Your task to perform on an android device: Check other customers opinions about the dual arm swivel lcd led full motion tv wall mount 37 42 47 50 55 60 65 70 75 80 by reading their reviews.
Image 0: 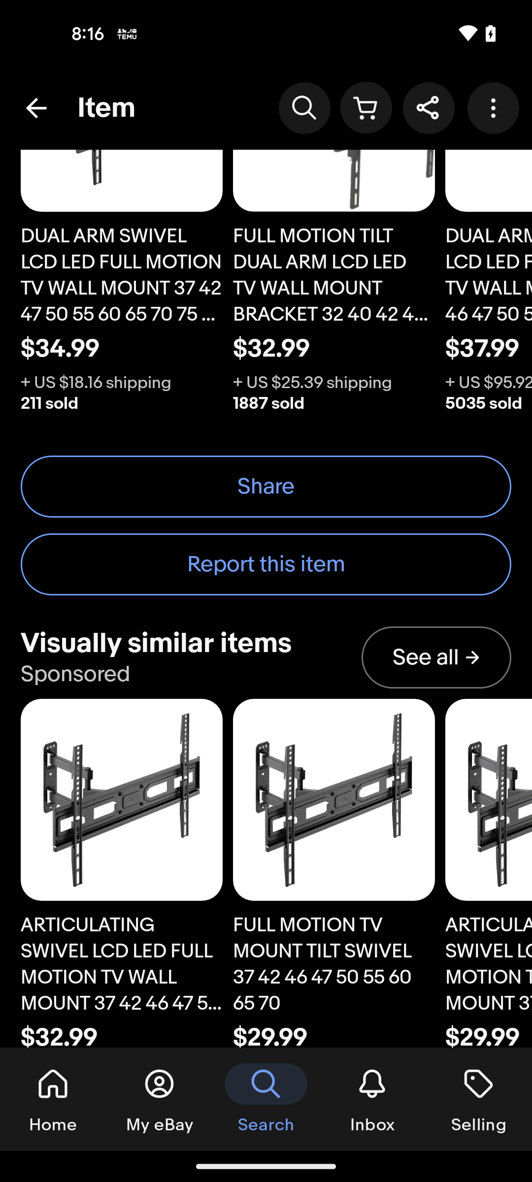
Swipe down to view the reviews
Step 0: scroll up
Image 1: 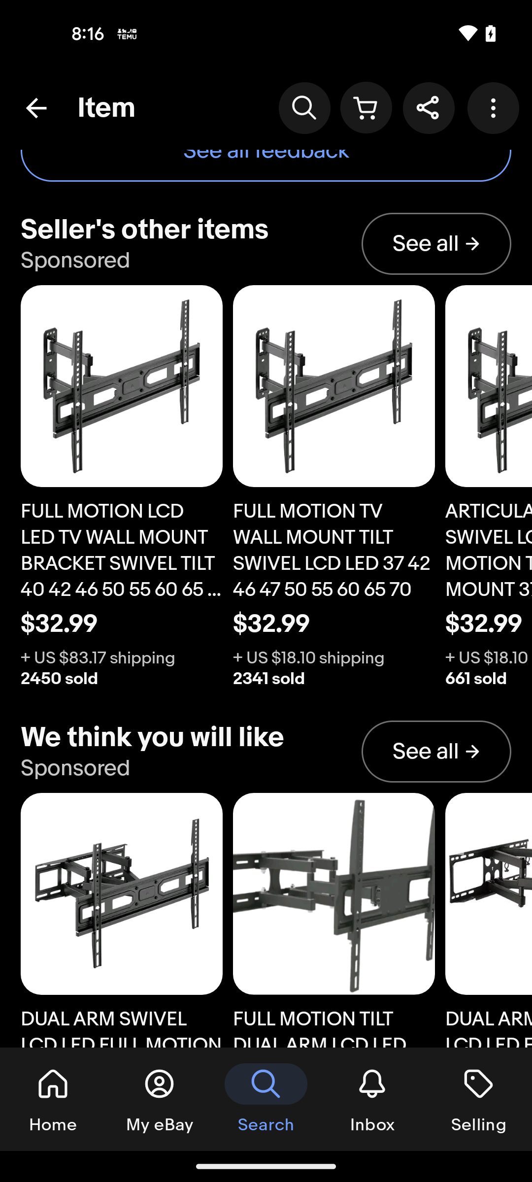
Swipe down to view the reviews
Step 1: scroll up
Image 2: 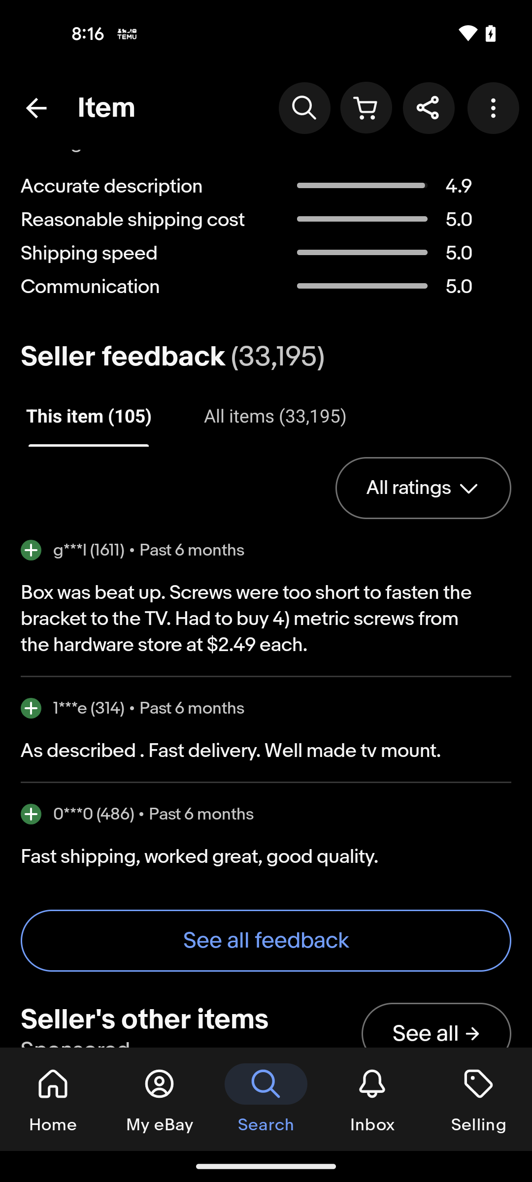
Tap on the see all feedback button
Step 2: click (266, 941)